Your task to perform on an android device: I want to see the most recent traffic reports from my neighborhood to Ghent.
Image 0: 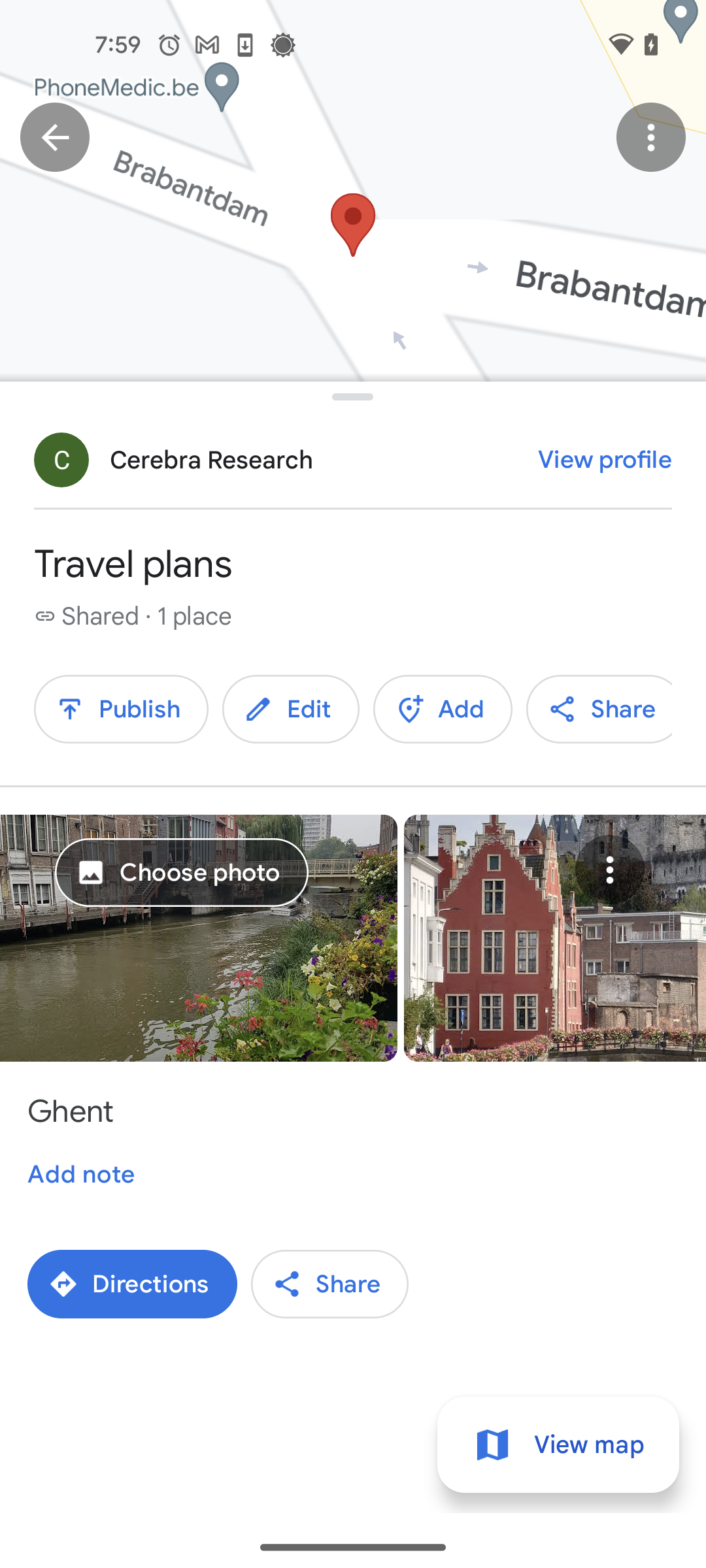
Tap on the directions button
Step 0: click (132, 1284)
Image 1: 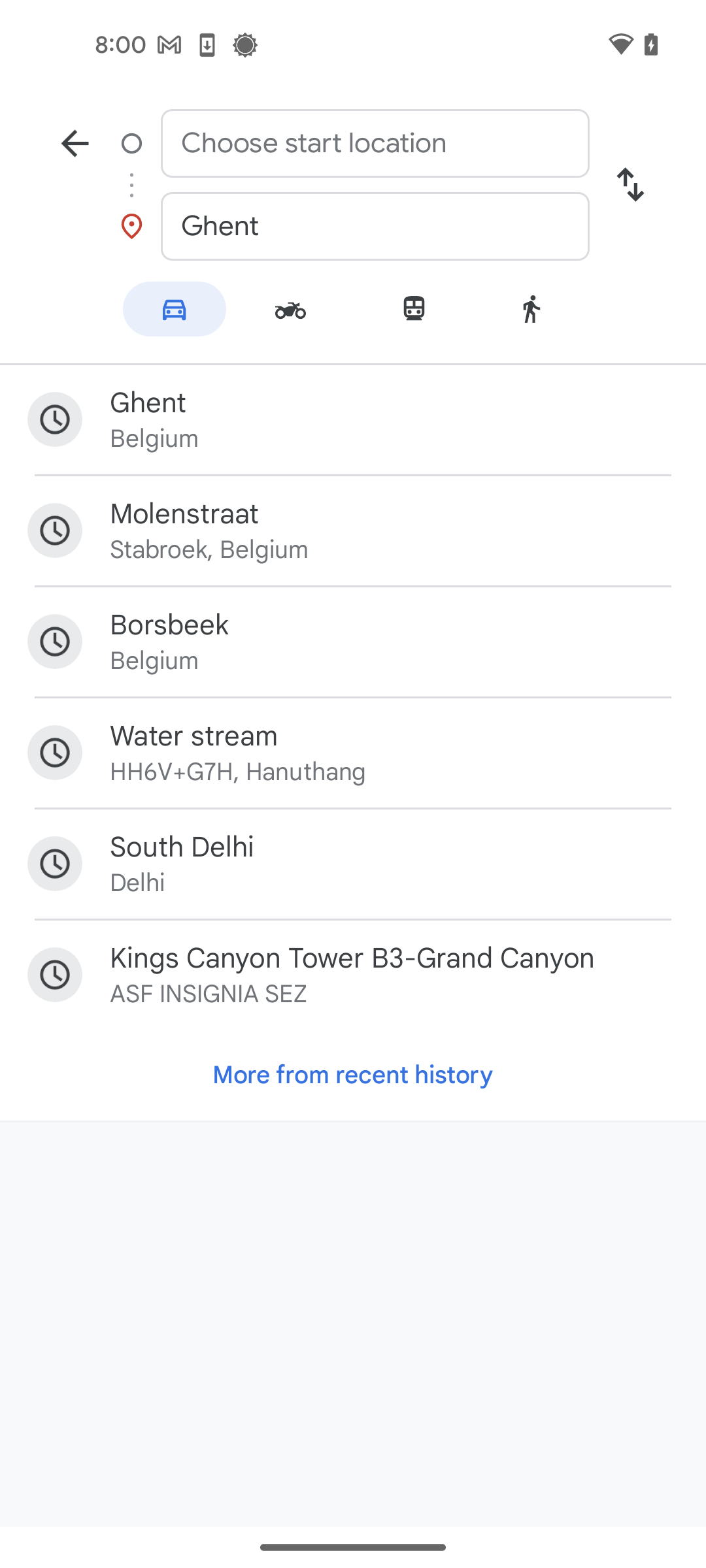
Select the start location to molenstraat
Step 1: click (394, 514)
Image 2: 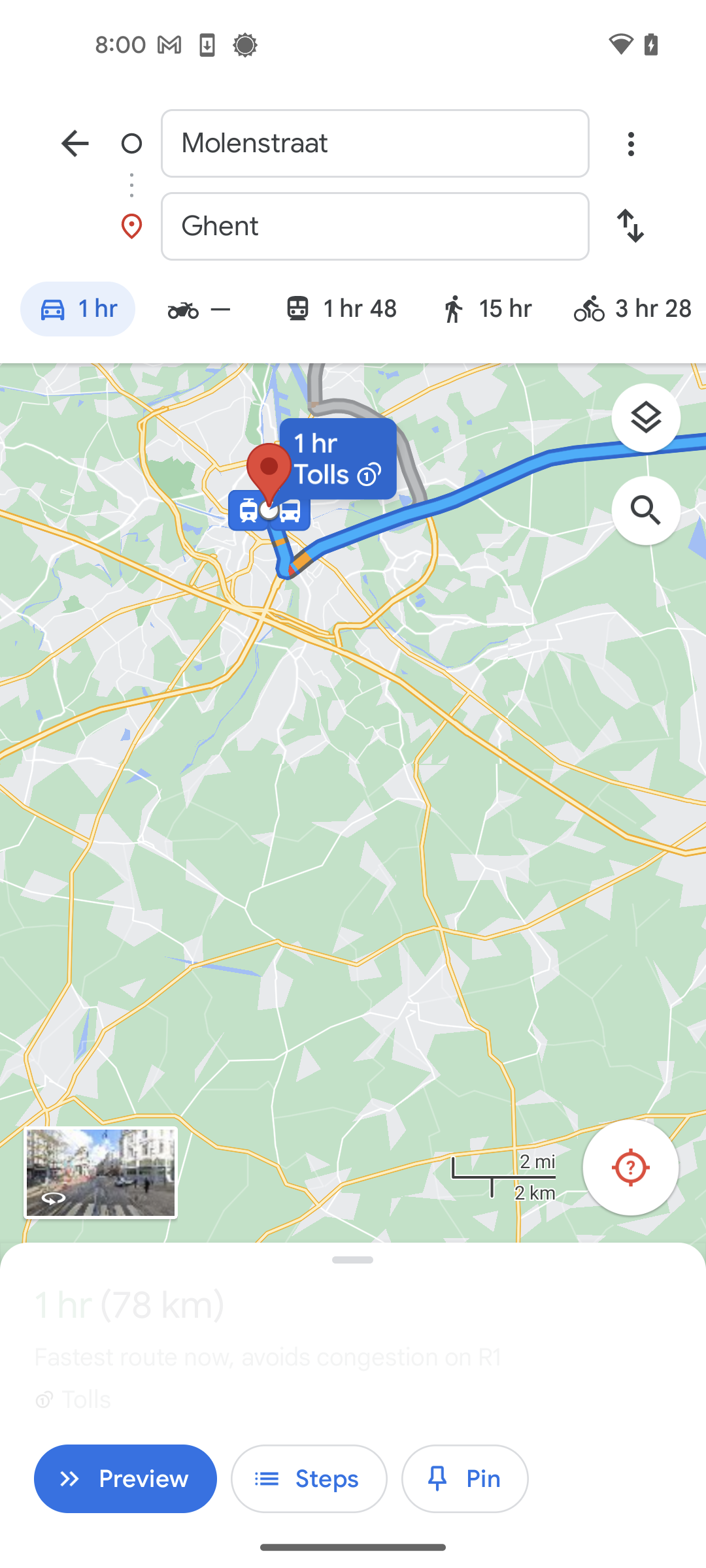
Tap on Box Above a Down Arrow to view the options
Step 2: click (656, 425)
Image 3: 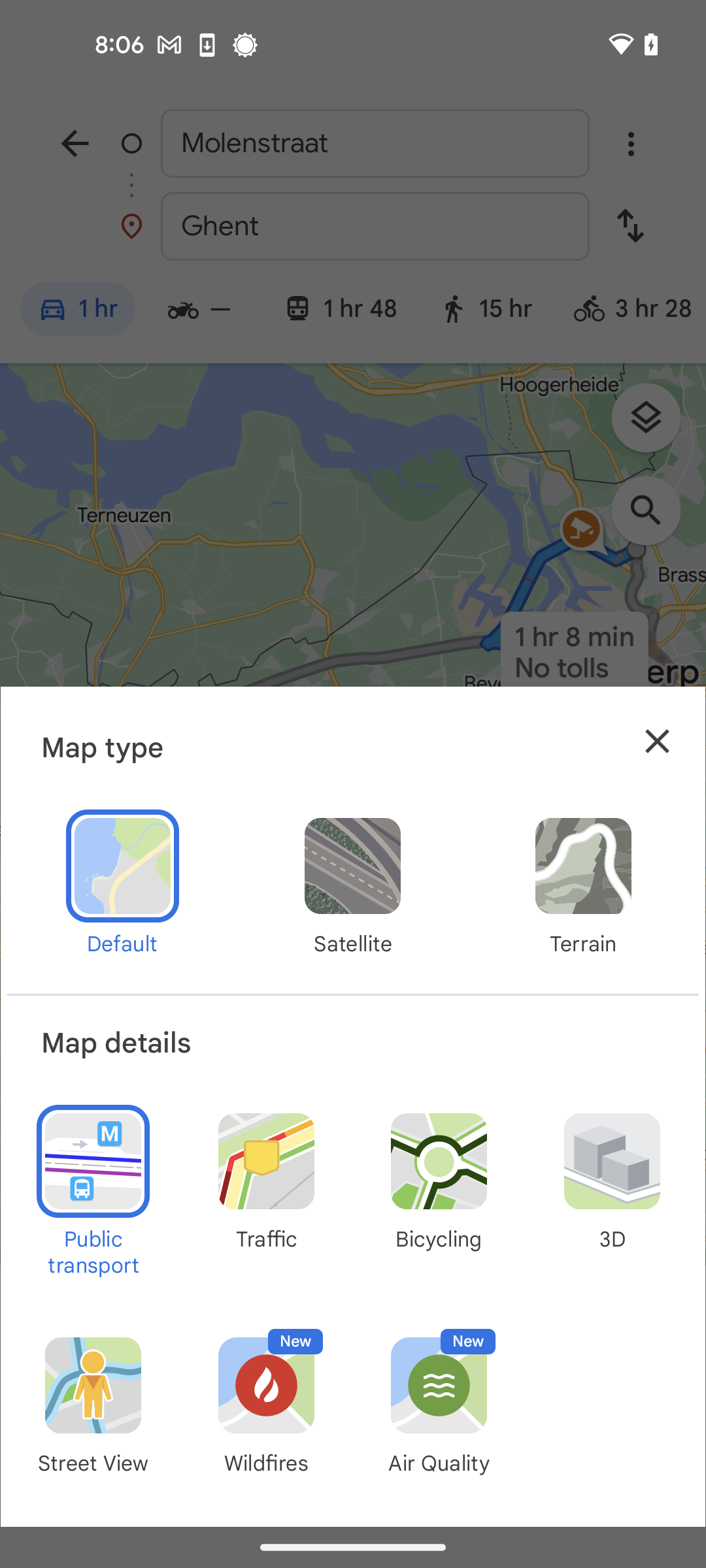
Tap on the traffic option
Step 3: click (266, 1179)